Your task to perform on an android device: Since my family and I have decided to go to Beit Sitti Restaurant for our monthly family dinner, I would like to see the ambience of the place and also the reviews.
Image 0: 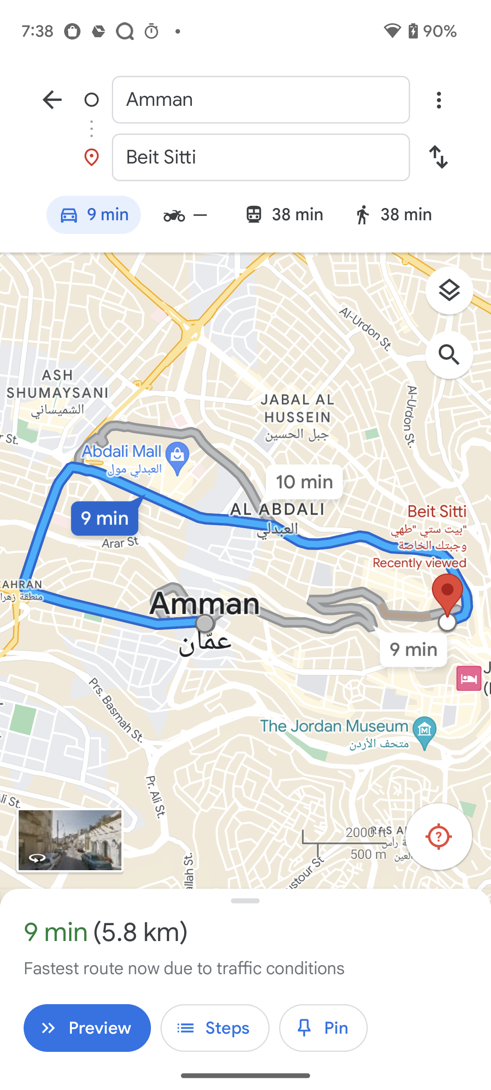
Click on the back arrow at the top left corner of the screen.
Step 0: click (52, 99)
Image 1: 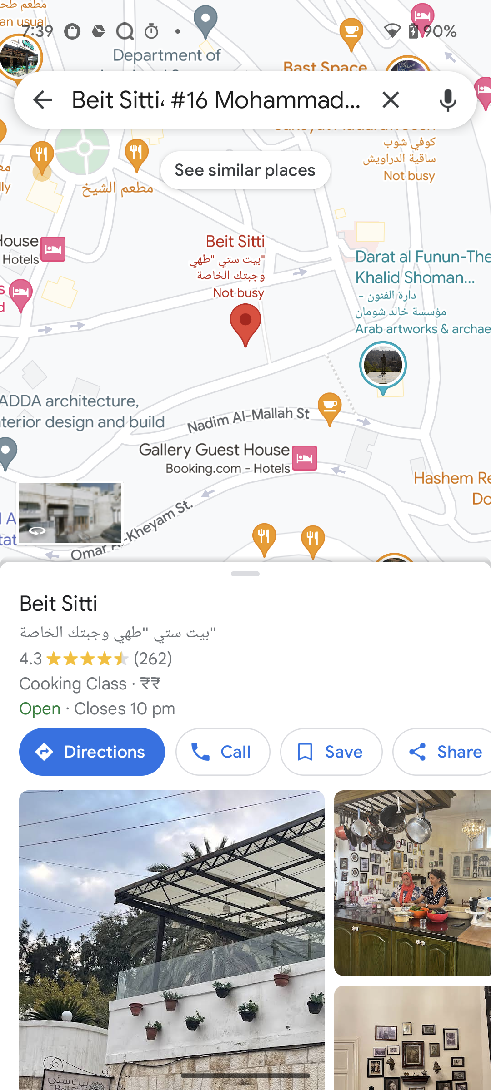
Scroll up on the screen.
Step 1: scroll down